Your task to perform on an android device: I'd like to view the Daawat Super Basmati Rice (Long Grain) product in the Flipkart app.
Image 0: 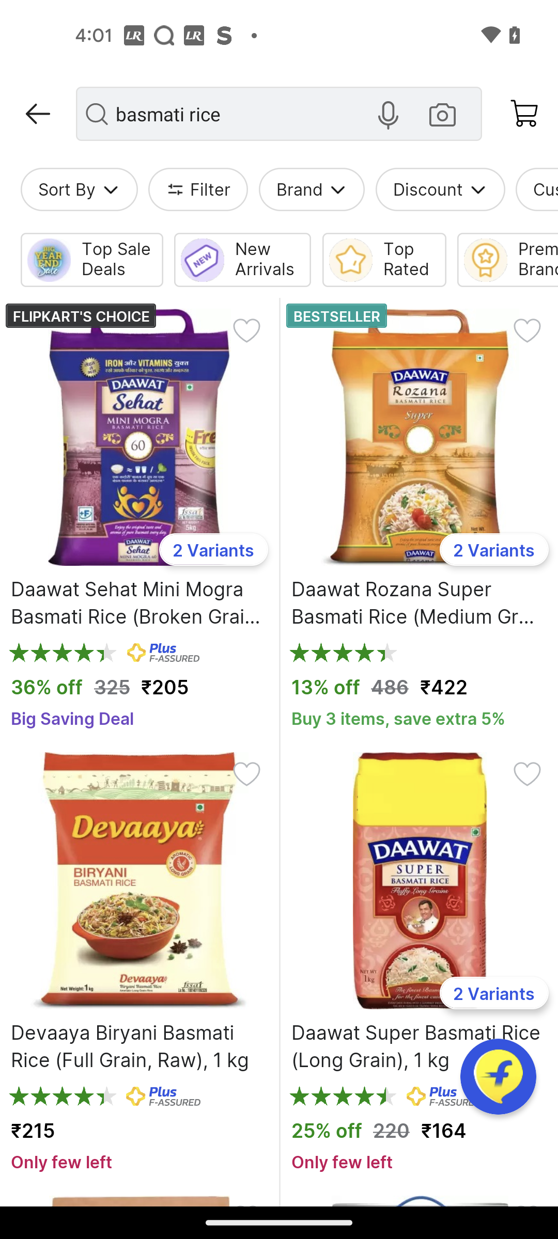
Open the Daawat Super Basmati Rice (Long Grain) product
Step 0: click (418, 897)